Your task to perform on an android device: Share the song "The night we met" to my friend, Natalie on her email id: natalie.larson1998@gmail.com.
Image 0: 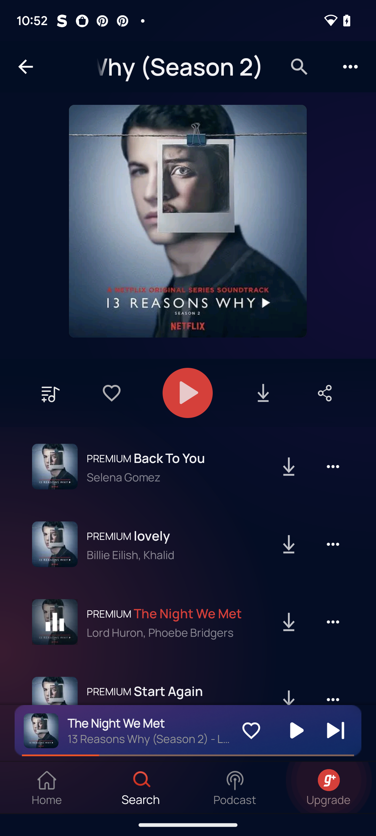
Click on the three dots button at the right of the song.
Step 0: click (332, 621)
Image 1: 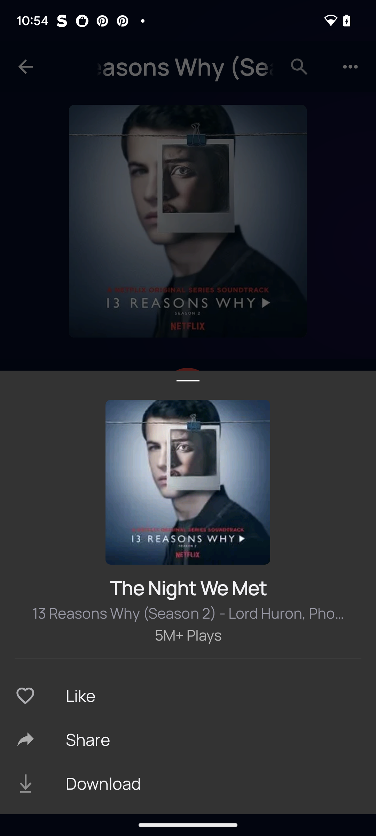
Click on the share button.
Step 1: click (188, 740)
Image 2: 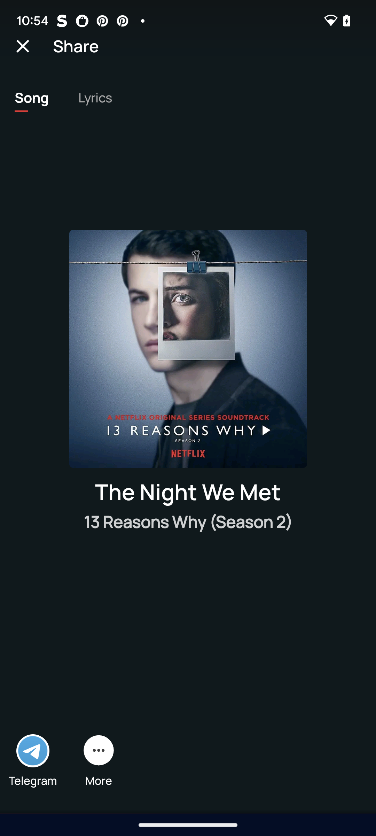
Click on the more button.
Step 2: click (99, 751)
Image 3: 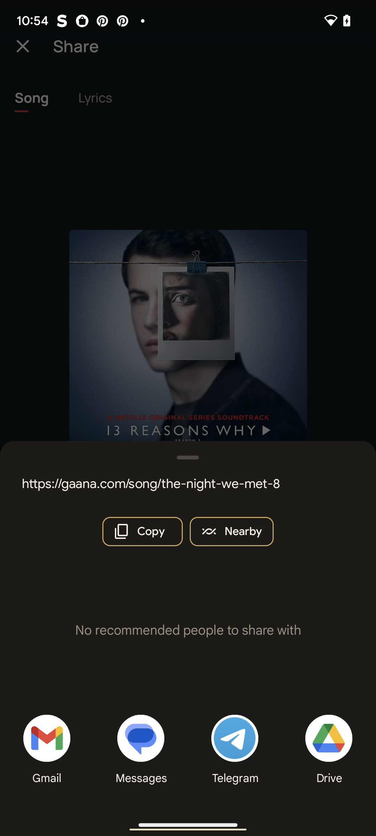
Click on the Gmail button.
Step 3: click (46, 738)
Image 4: 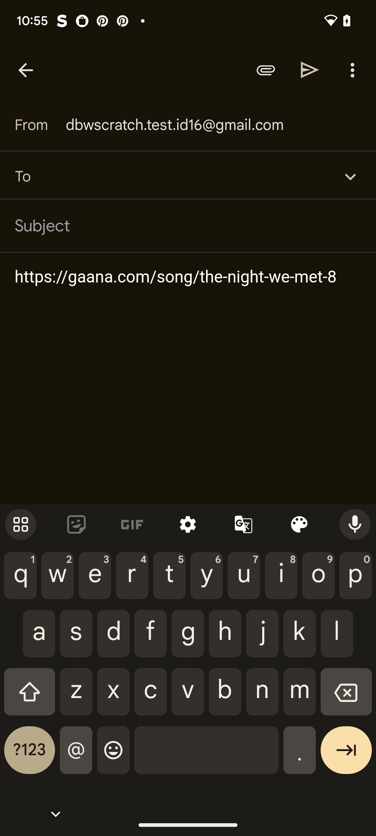
Enter the email id.
Step 4: type "natalie.larson1998@gmail.com"
Image 5: 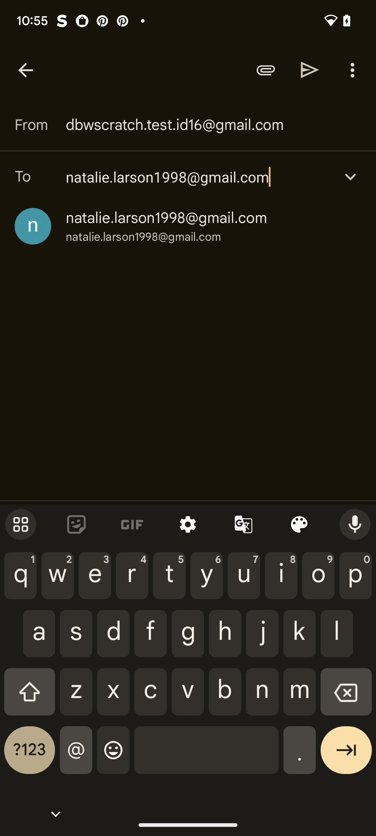
Click on the first option.
Step 5: click (166, 218)
Image 6: 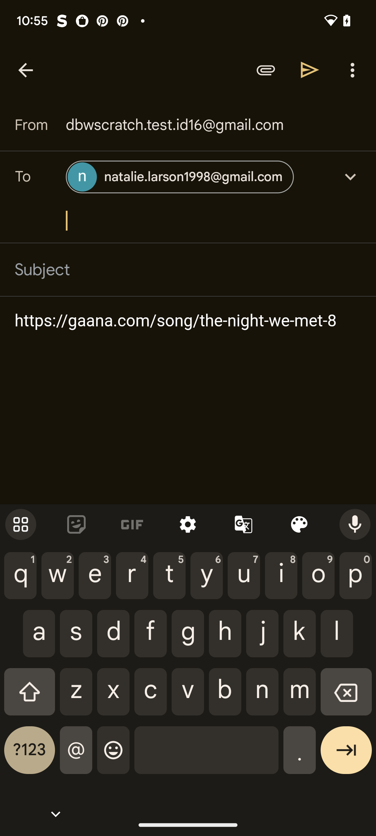
Click on the send button.
Step 6: click (310, 70)